Your task to perform on an android device: Check out the exchange rates for a month using the Currency app.
Image 0: 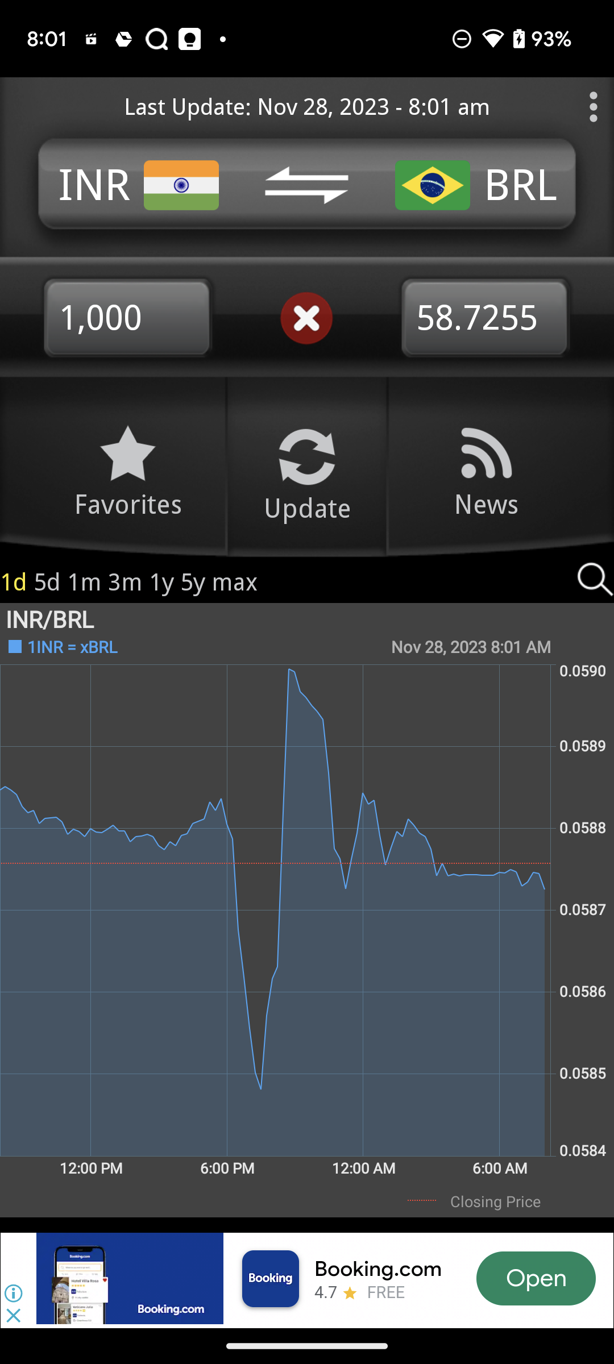
Click on the Timeframe written above the top right corner the chart
Step 0: click (128, 582)
Image 1: 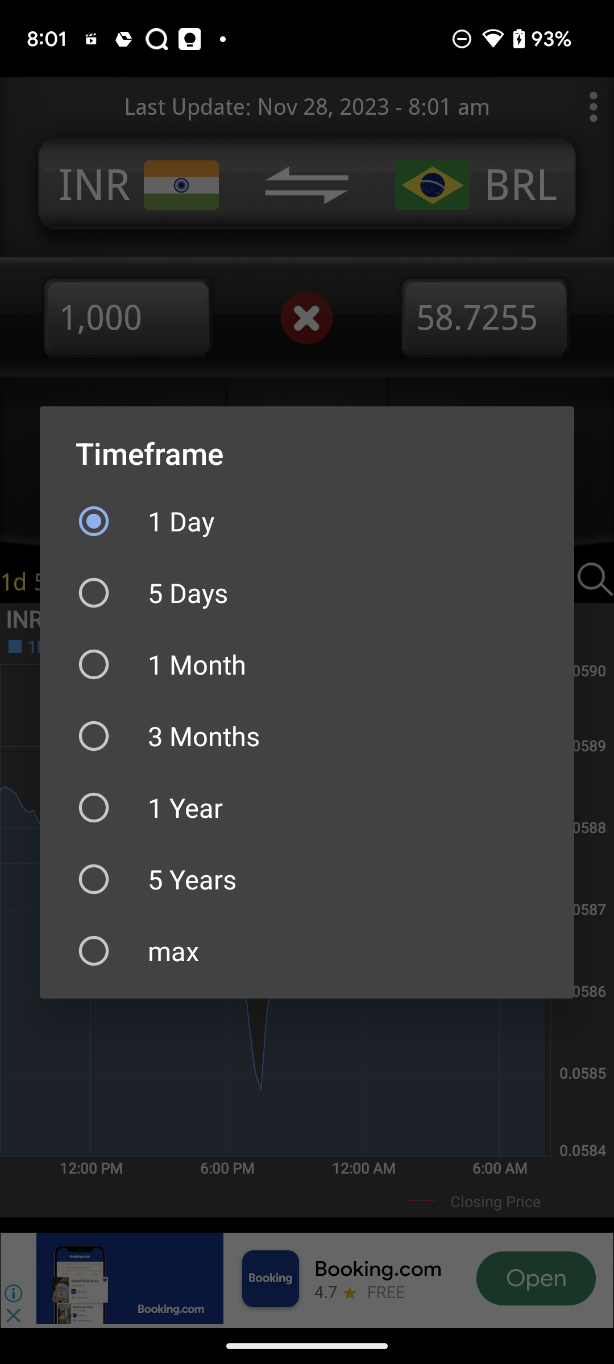
Select Timeframe as 1 Month
Step 1: click (307, 664)
Image 2: 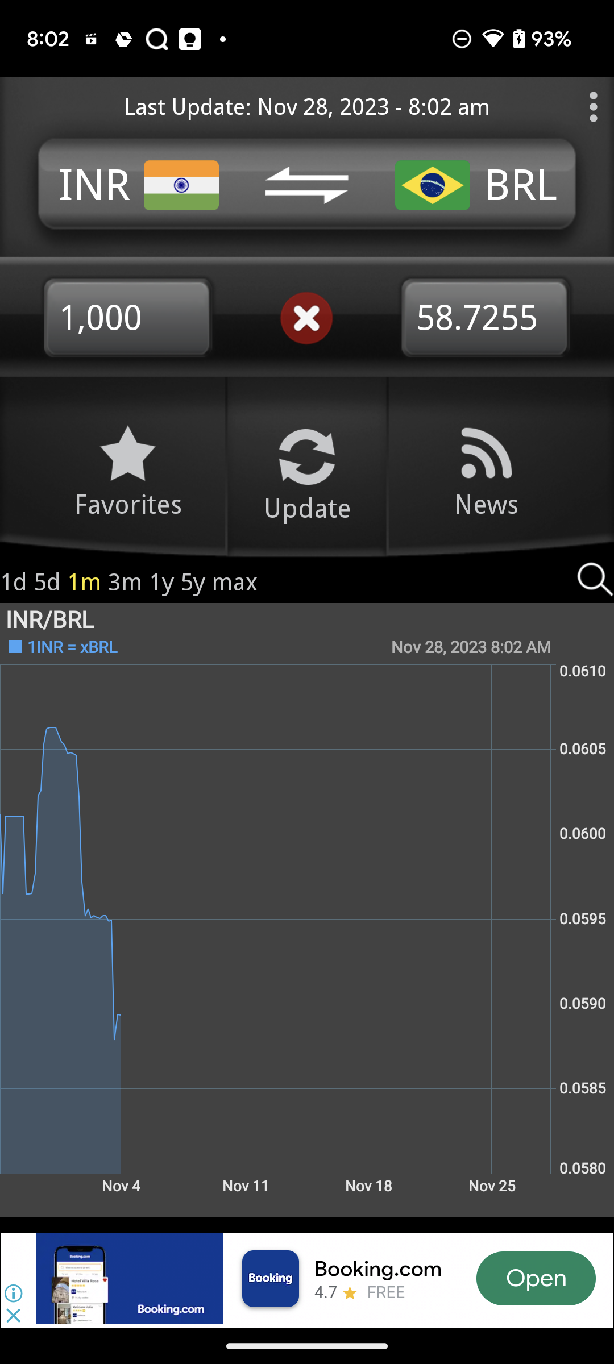
Select Timeframe as 1 Month
Step 2: wait